Your task to perform on an android device: On the Trainline app, search for the morning train from Delft to Amsterdam on October 19.
Image 0: 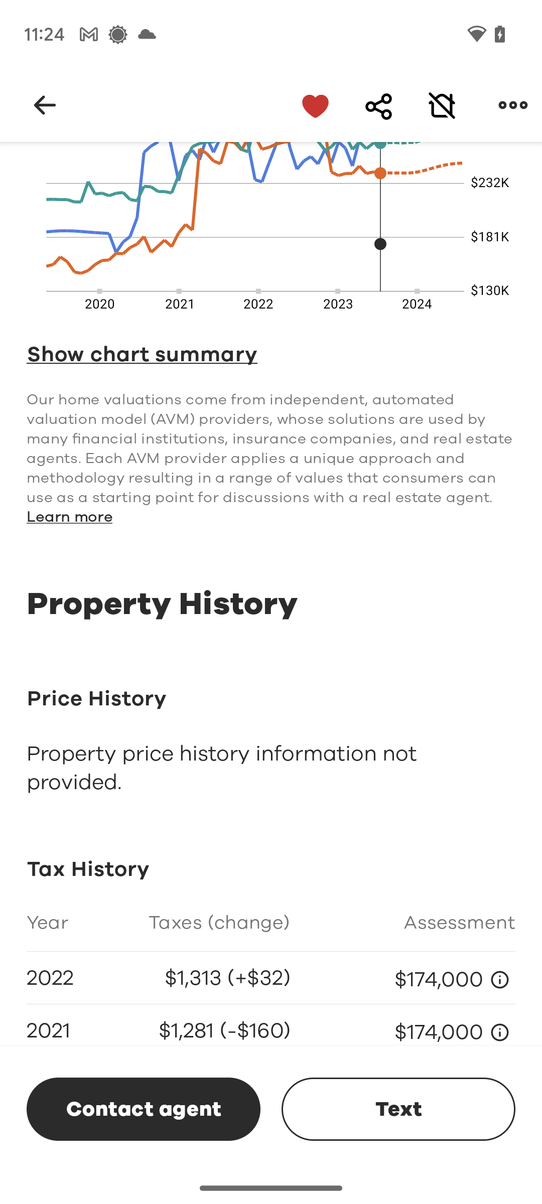
Open the Trainline  app.
Step 0: open app "Trainline"
Image 1: 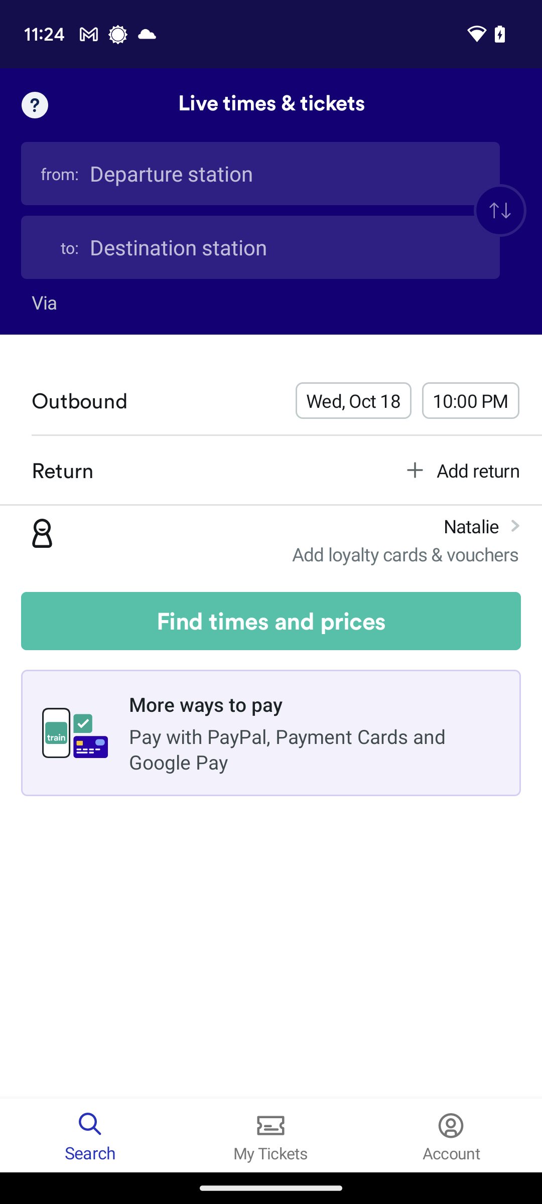
Click on the departure station tab.
Step 1: click (260, 174)
Image 2: 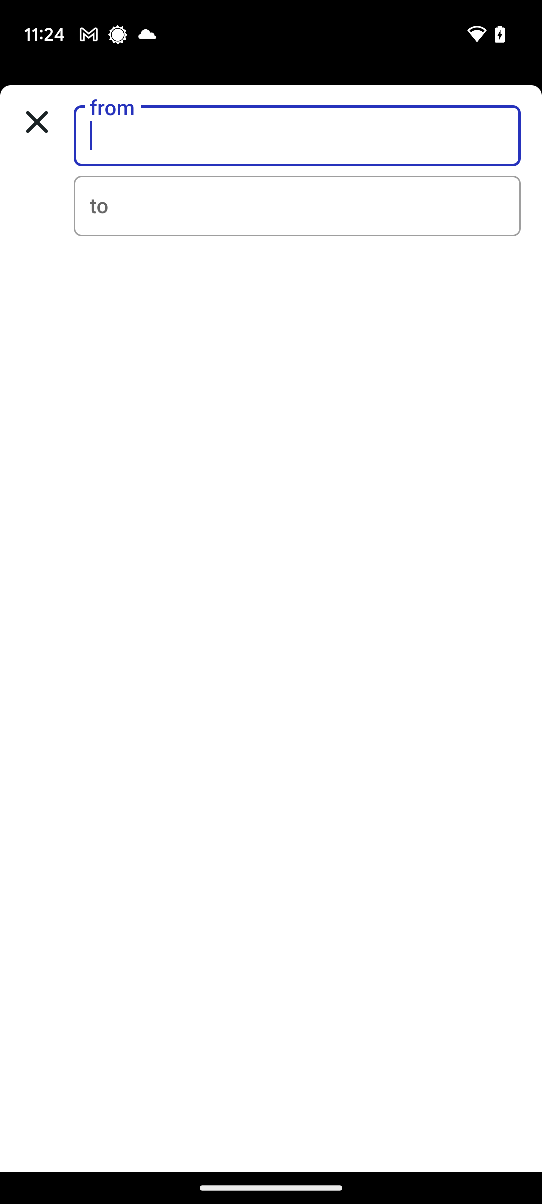
Click on the departure station tab.
Step 2: wait
Image 3: 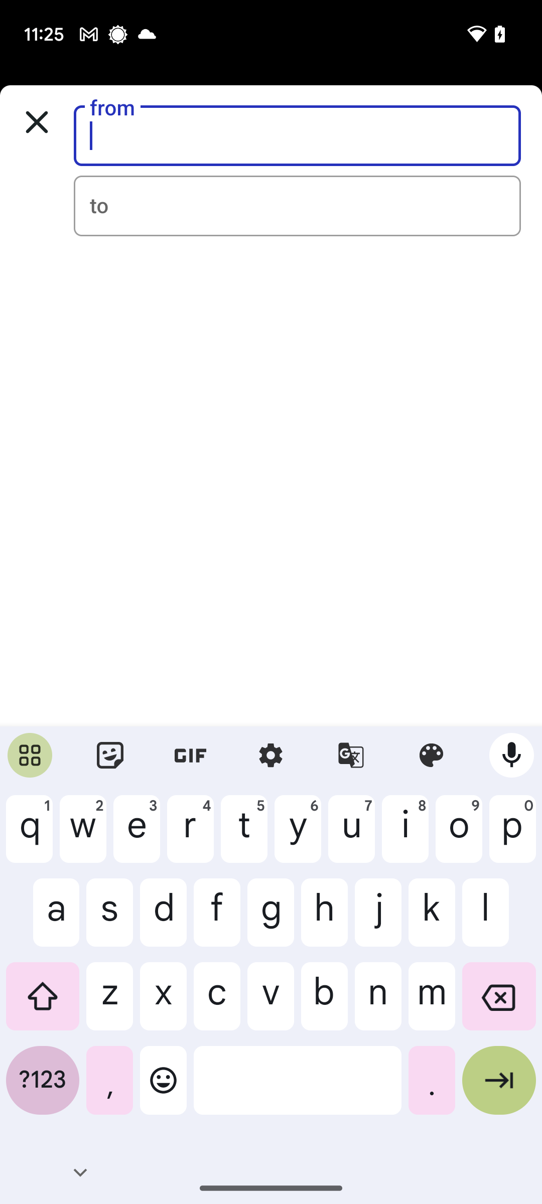
Type in Delft as a departure station.
Step 3: type "Delft"
Image 4: 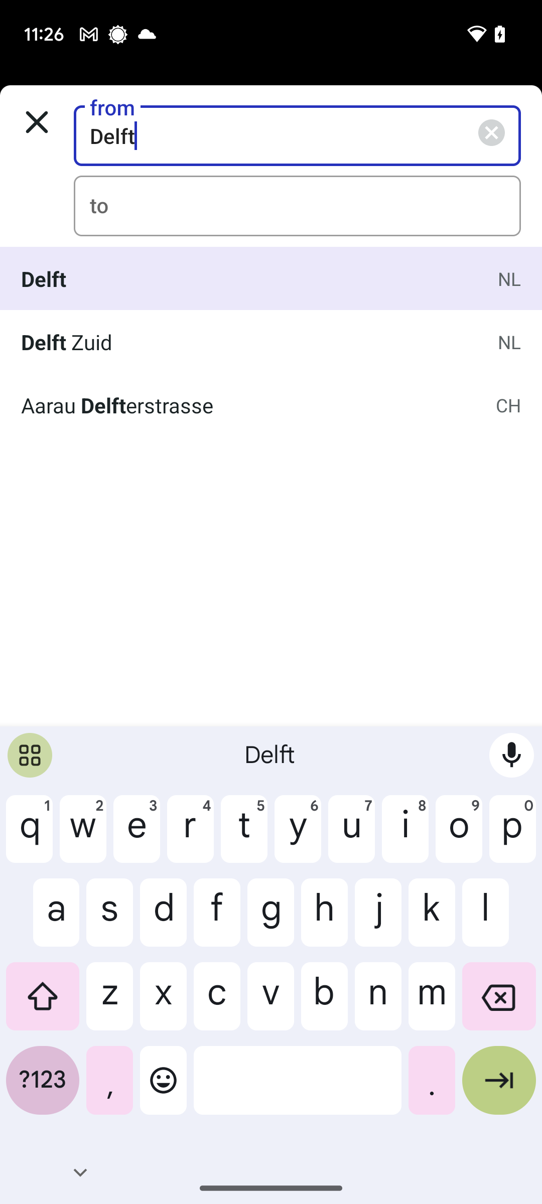
At the bottom-right corner of the keyboard, click on the arrow icon.
Step 4: click (499, 1088)
Image 5: 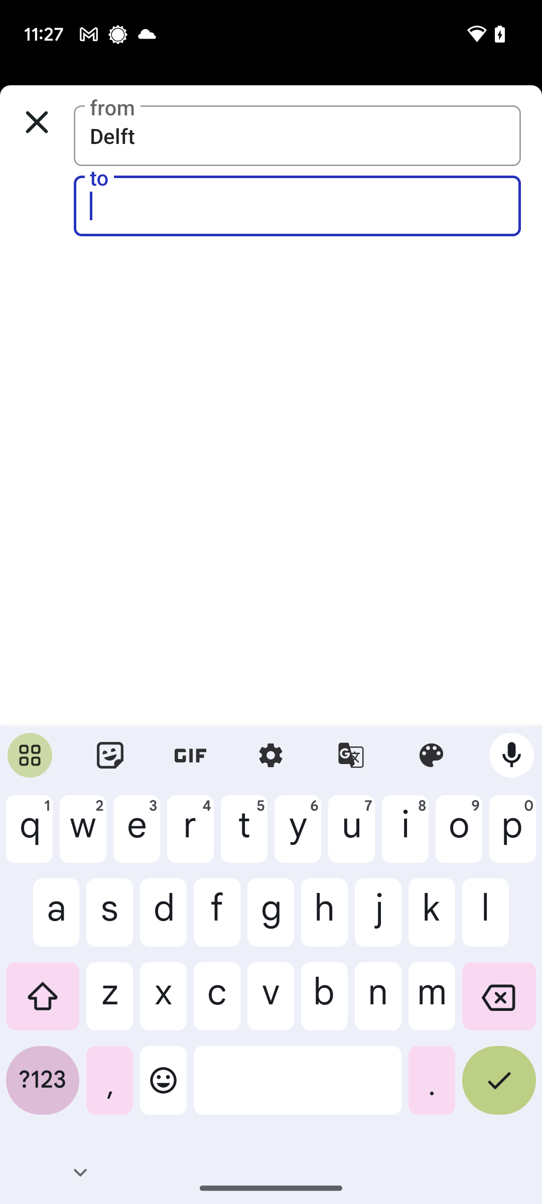
Type in Amsterdam as a destination station.
Step 5: type "Amsterdam"
Image 6: 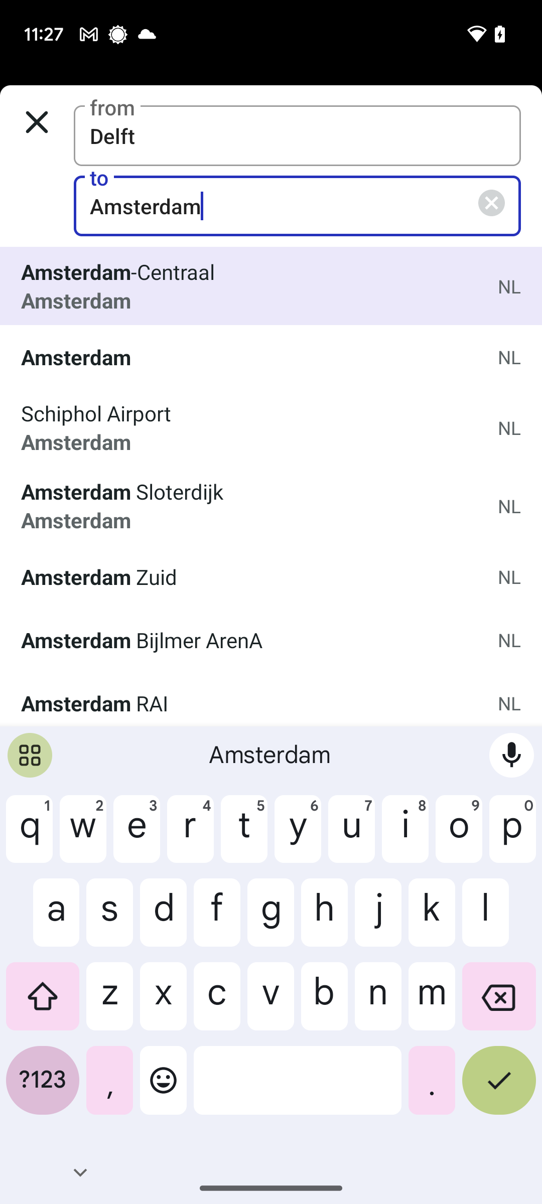
At the bottom-right corner of the keyboard, click on the tick icon.
Step 6: click (499, 1088)
Image 7: 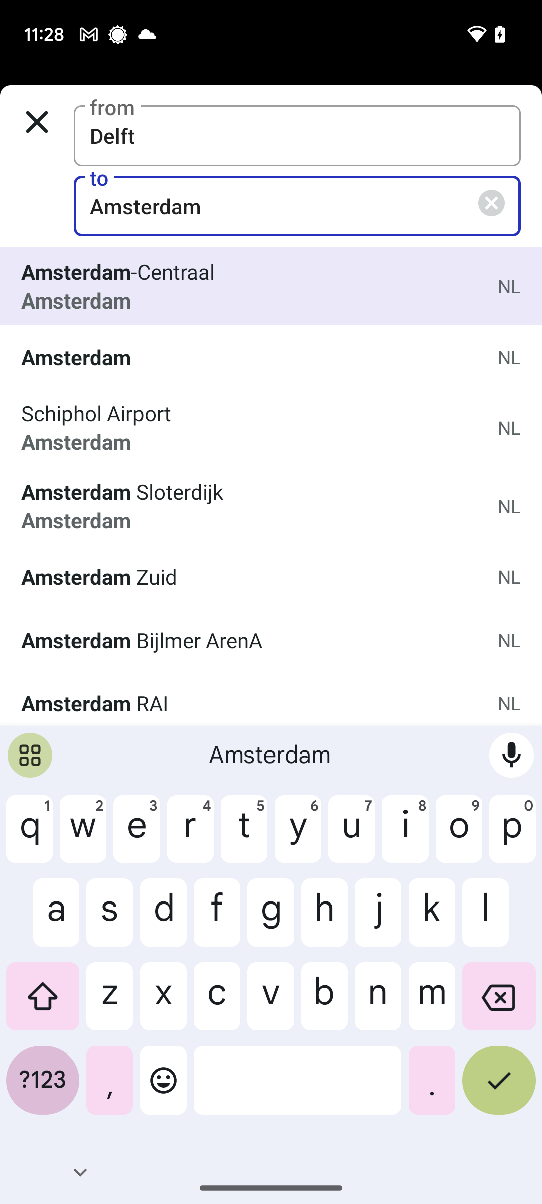
At the bottom-right corner of the keyboard, click on the tick icon.
Step 7: wait
Image 8: 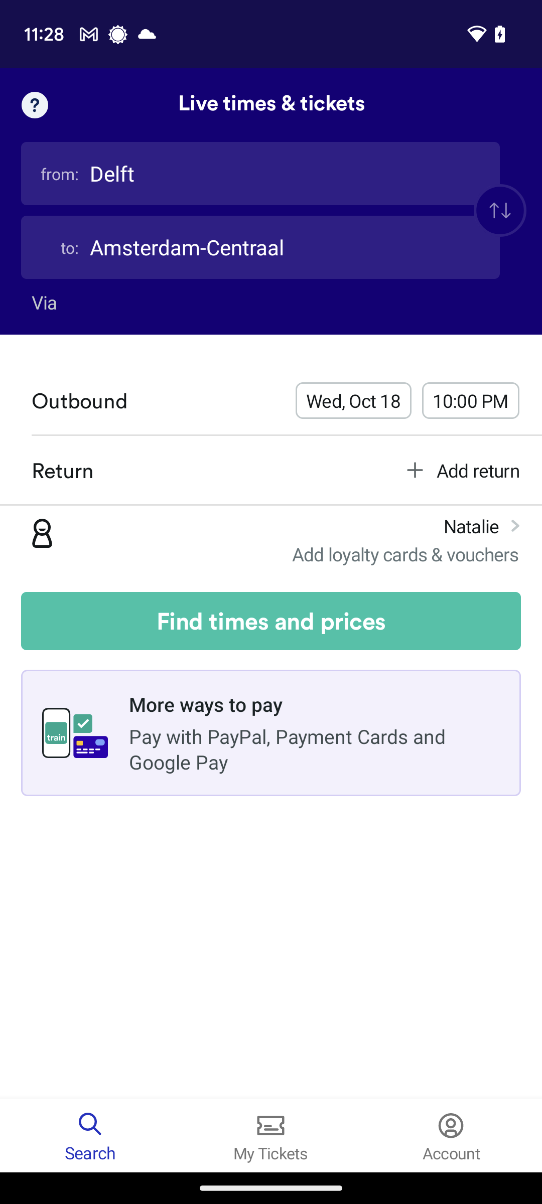
Click on the date tab.
Step 8: click (353, 400)
Image 9: 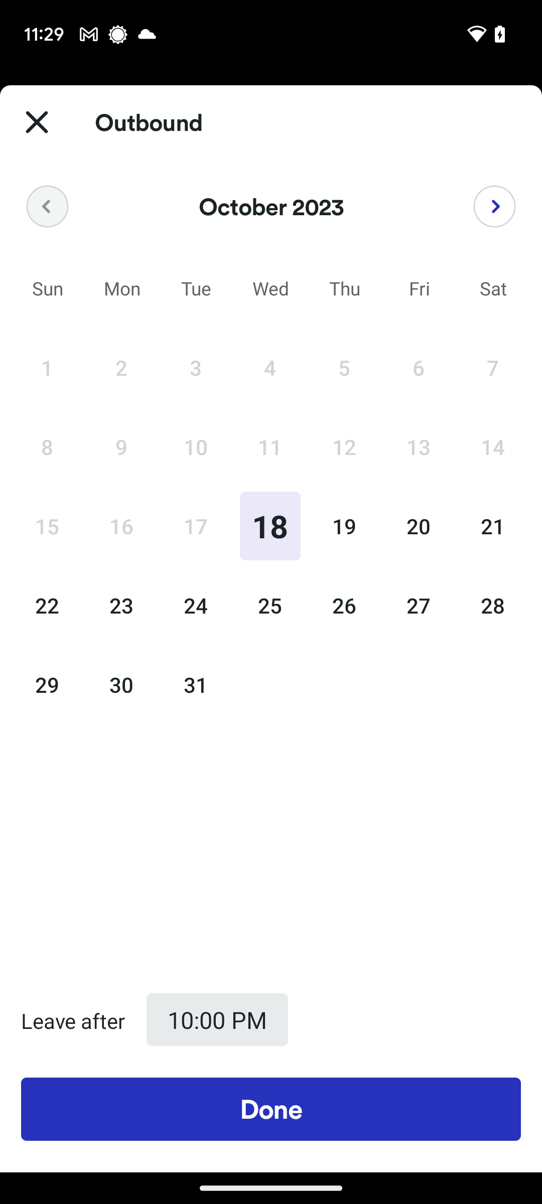
Set the date to 19 October.
Step 9: click (344, 526)
Image 10: 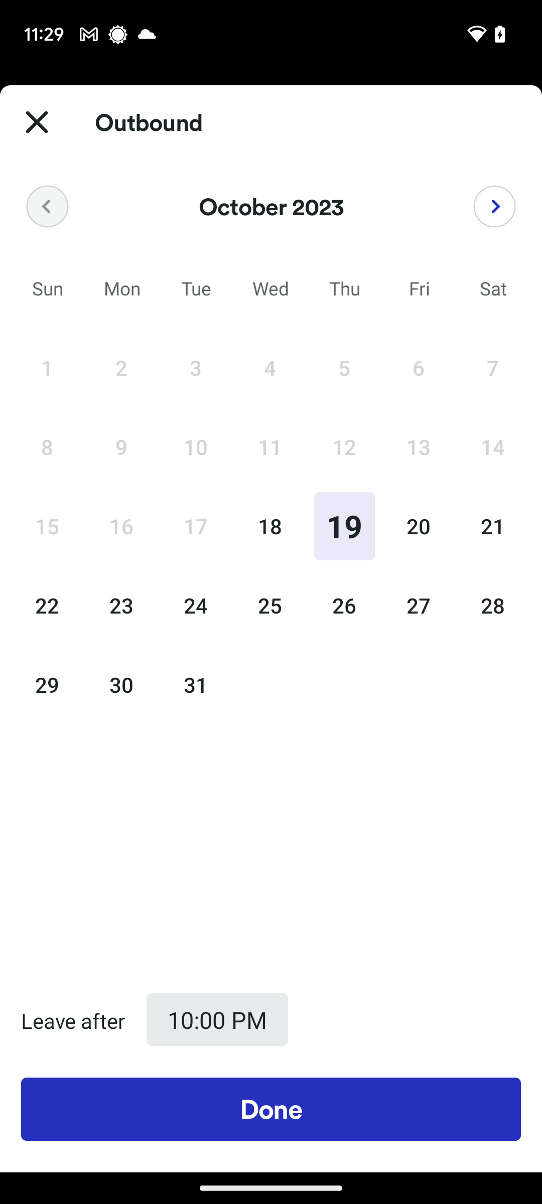
At the bottom of the screen, click on the Done tab.
Step 10: click (271, 1109)
Image 11: 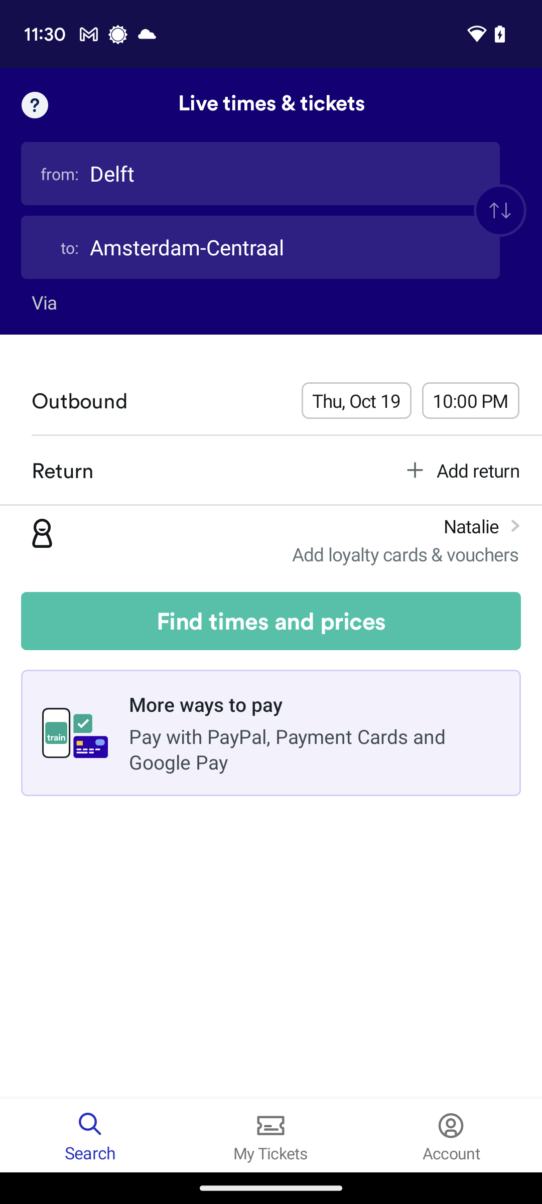
Click on the time tab.
Step 11: click (470, 400)
Image 12: 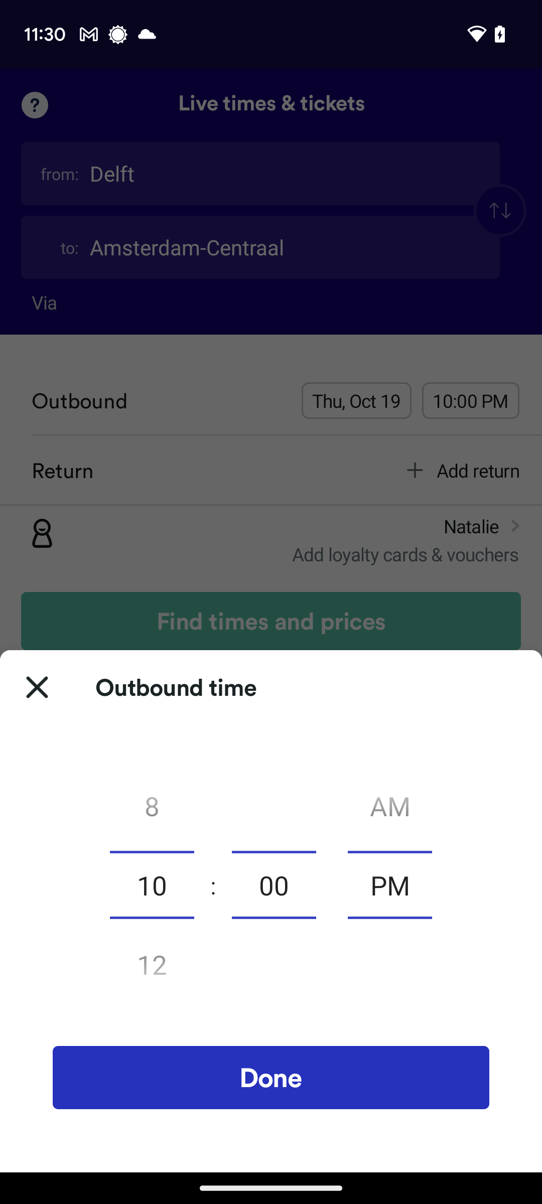
Set the time to 8 AM.
Step 12: scroll up
Image 13: 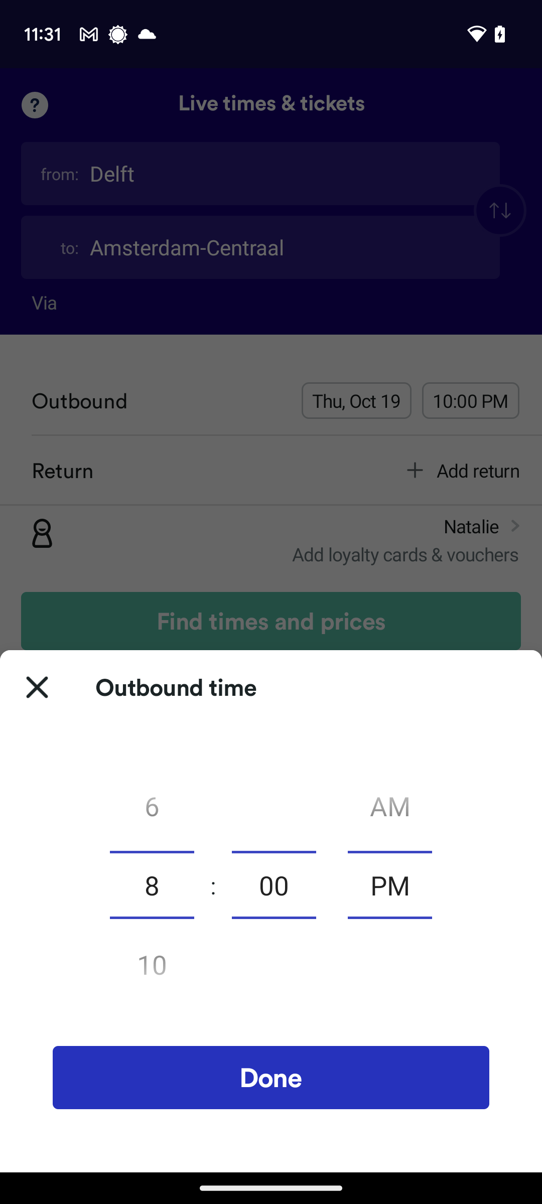
Set the time to 8 AM.
Step 13: scroll up
Image 14: 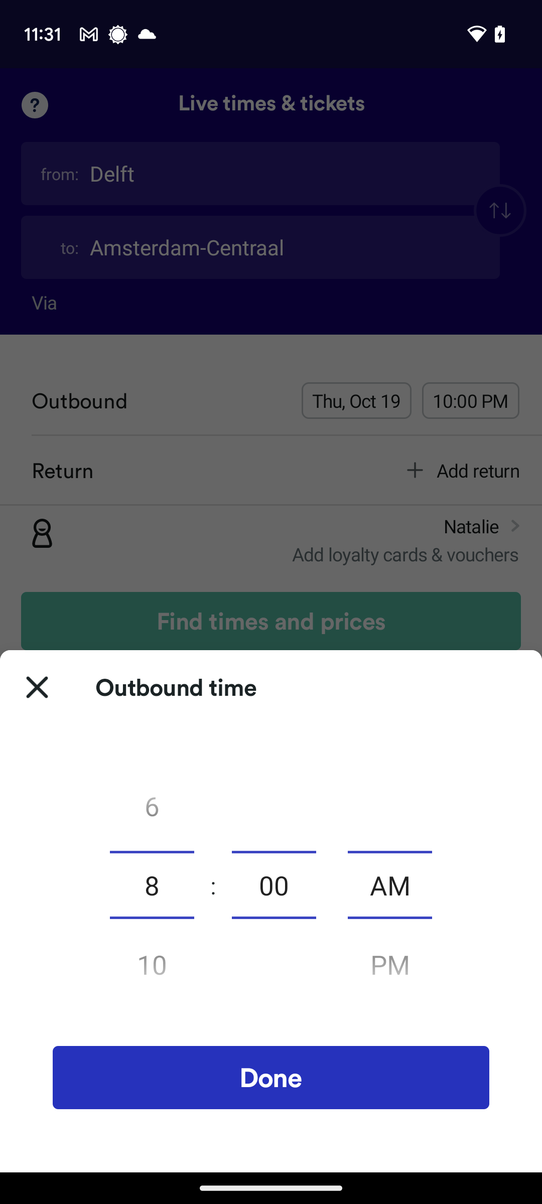
At the bottom of the screen, click on the Done tab.
Step 14: click (271, 1077)
Image 15: 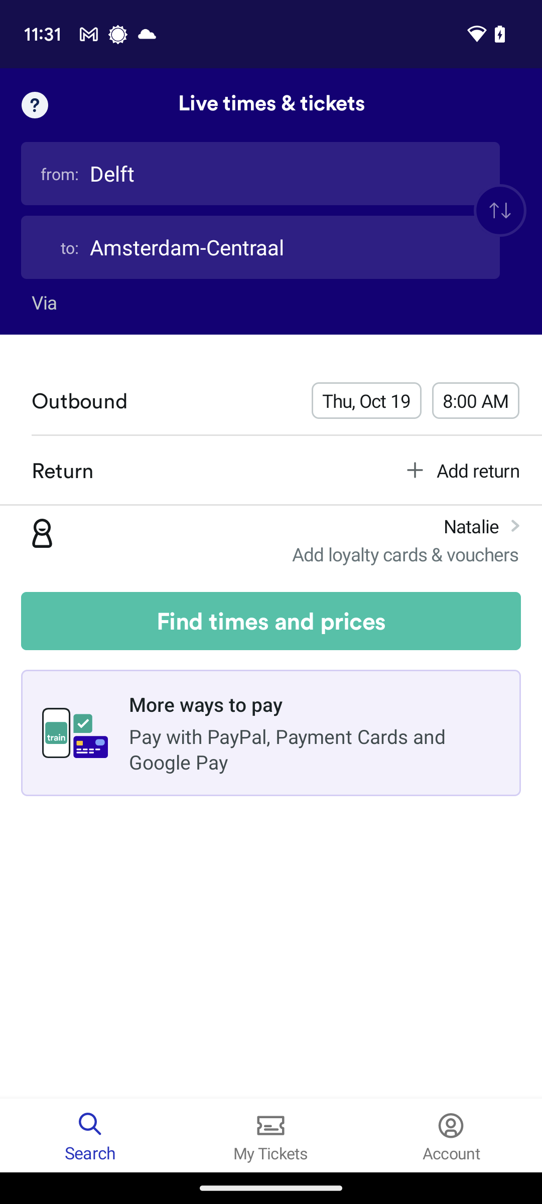
Click on the Find times and prices tab.
Step 15: click (271, 621)
Image 16: 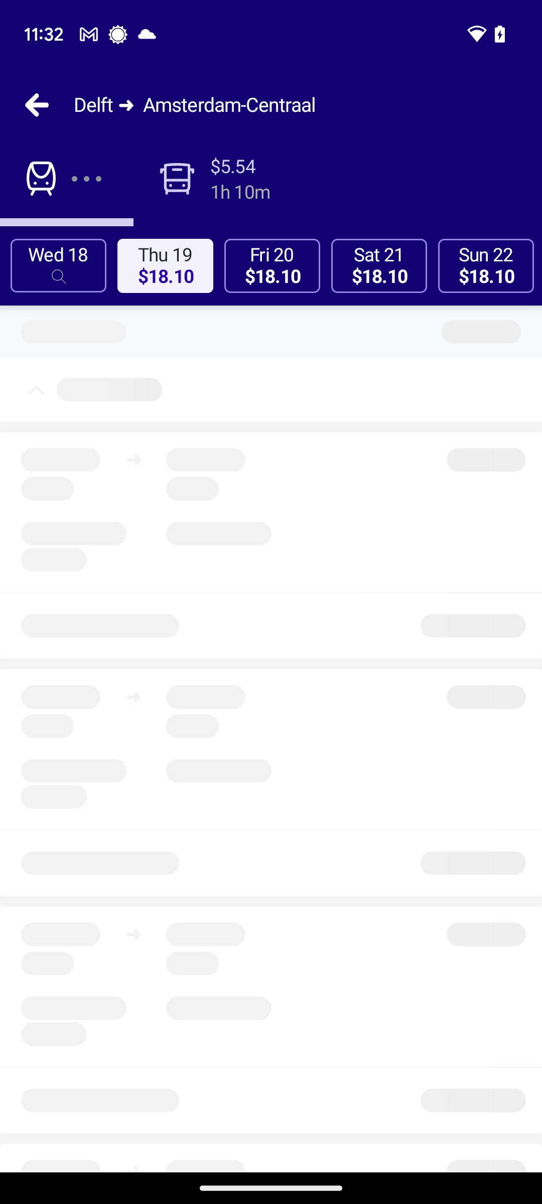
Click on the Find times and prices tab.
Step 16: wait